Your task to perform on an android device: Go to the Calendar Pro app and create an event for fitness with yoga on August 10, 2023, for 30 minutes from 12:00 p.m. to 12:30 p.m. at the Gurugram location.
Image 0: 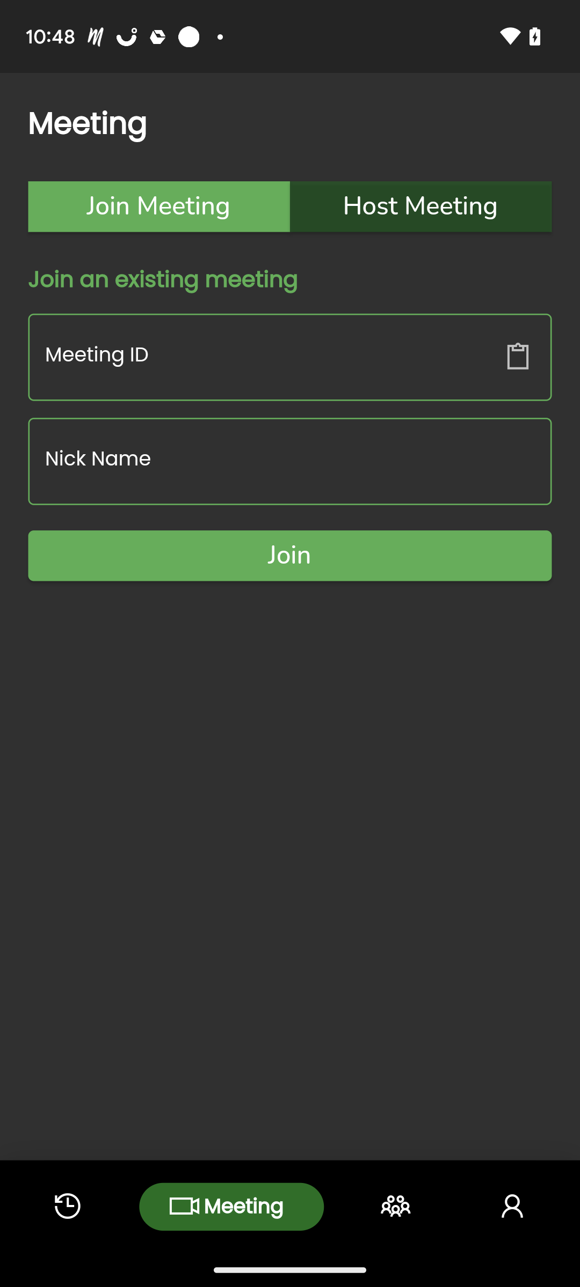
Open the Calendar Pro app.
Step 0: open app "Calendar Pro"
Image 3: 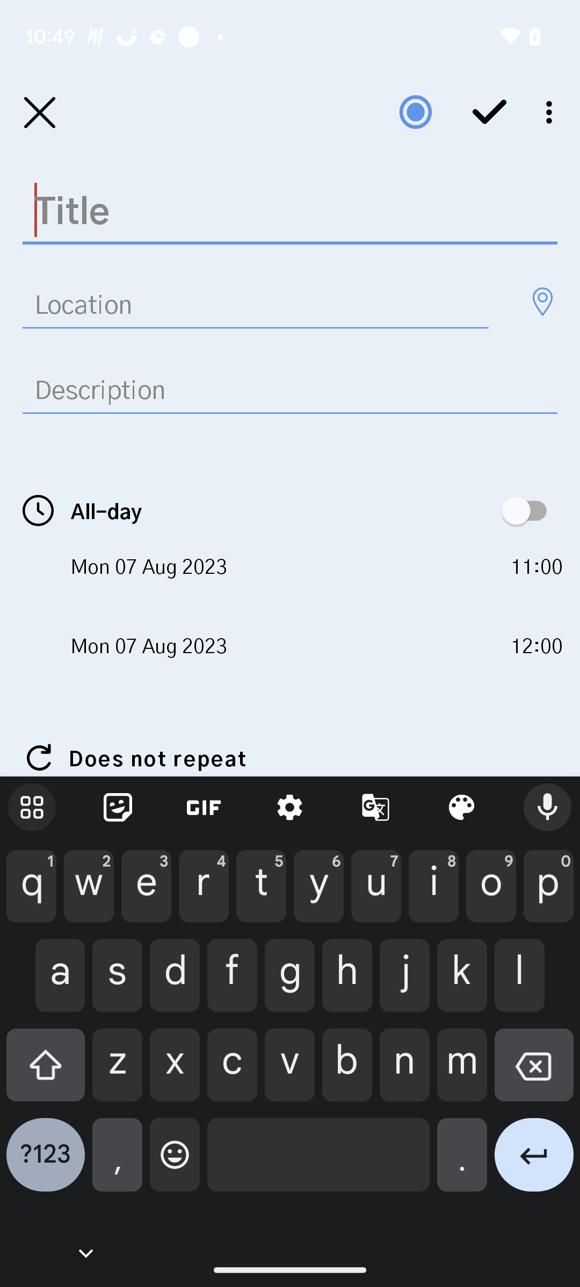
Type fitness with yoga in the title bar at the top.
Step 3: type "FITNESS WITH YOGA"
Image 4: 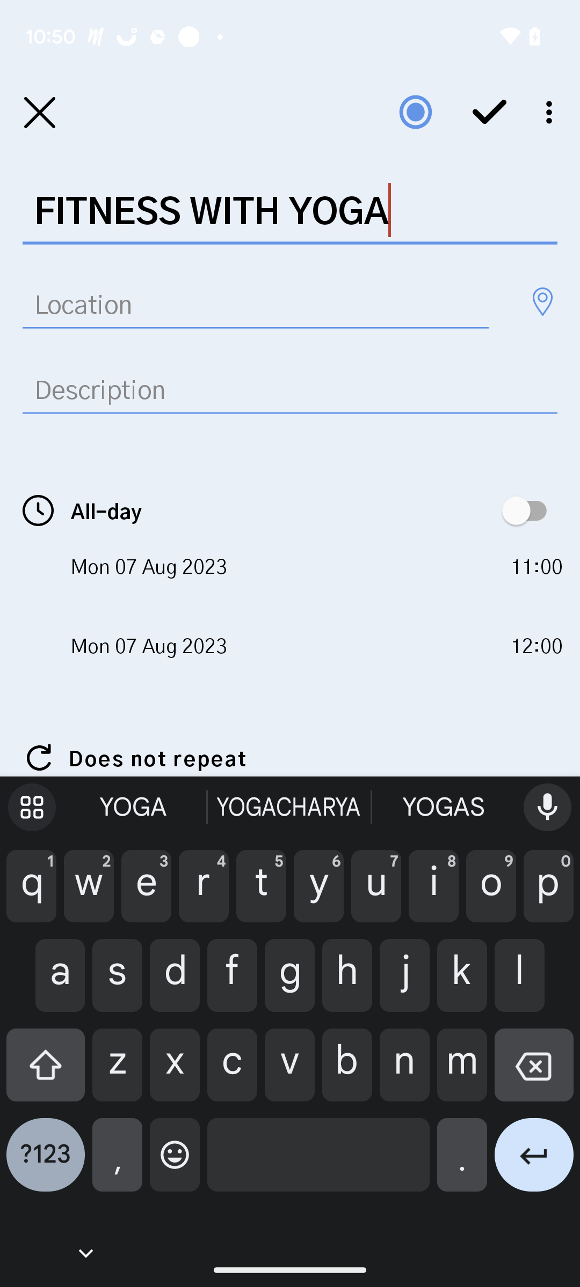
Click on the second row to add the location.
Step 4: click (256, 304)
Image 5: 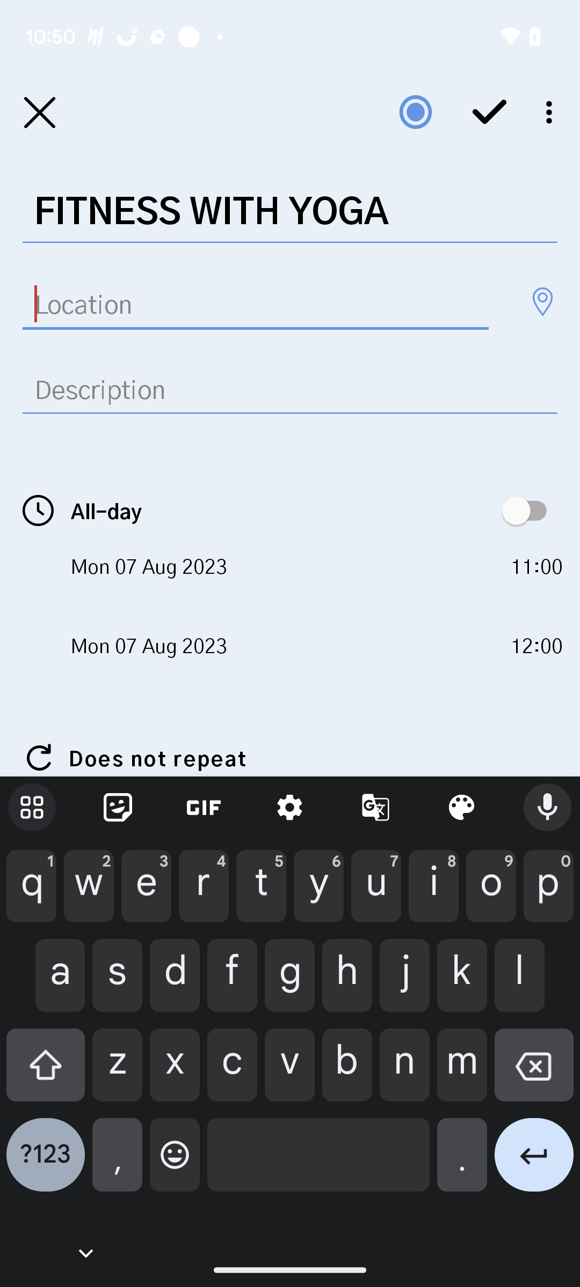
Type Gurugram in the location.
Step 5: type "GURUGRAM"
Image 6: 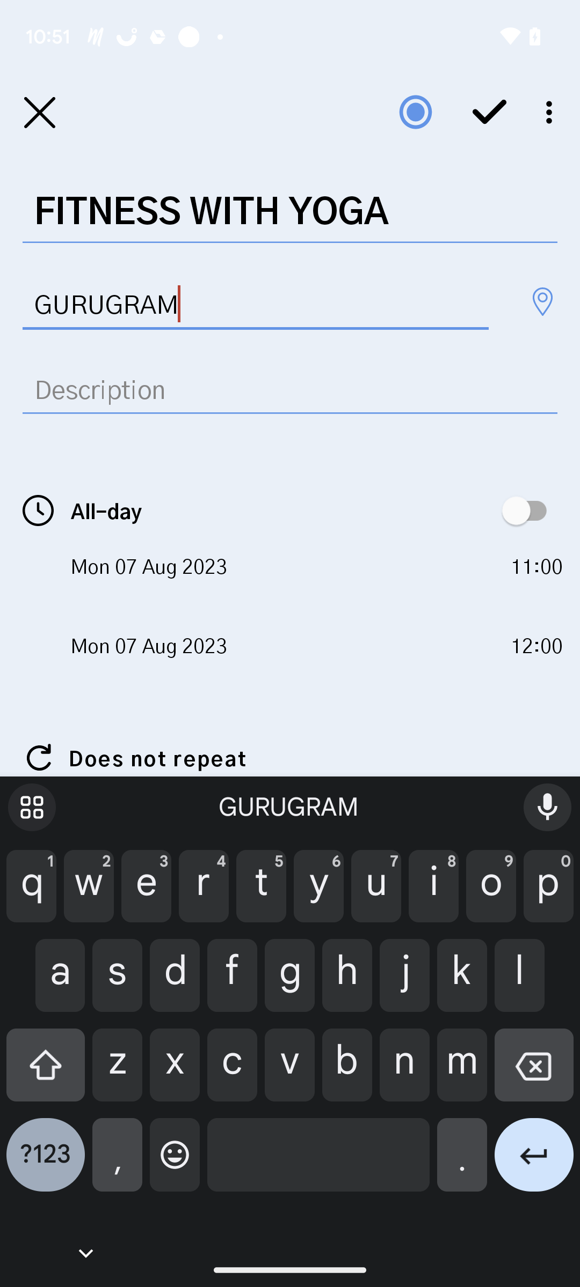
Click on the first date.
Step 6: click (281, 565)
Image 7: 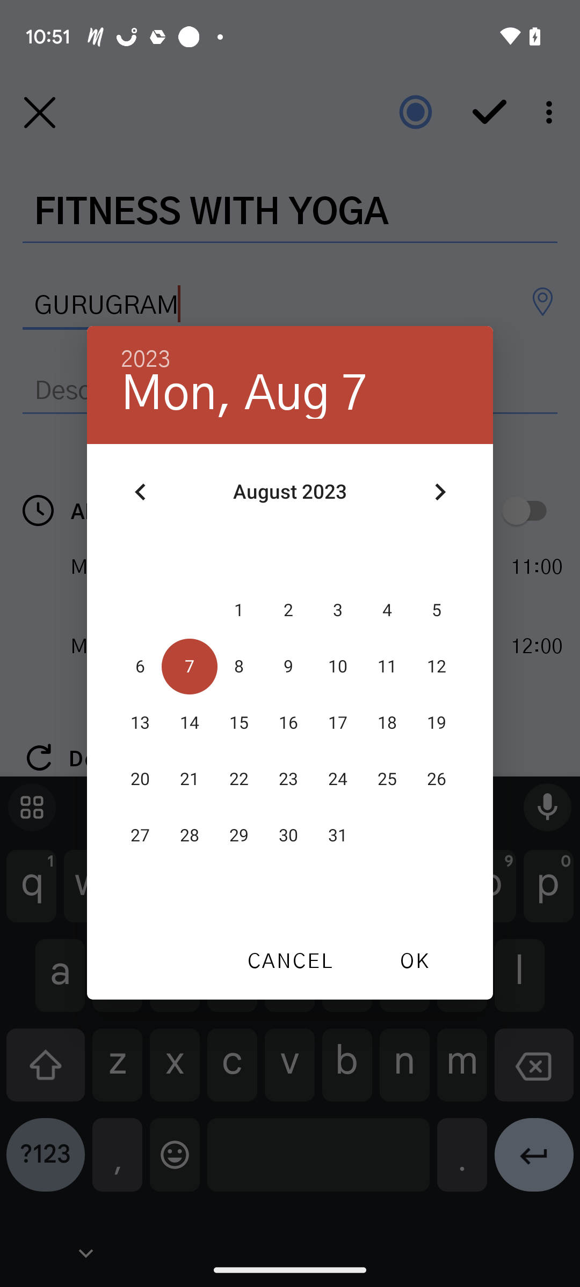
Select August 10th.
Step 7: click (338, 667)
Image 8: 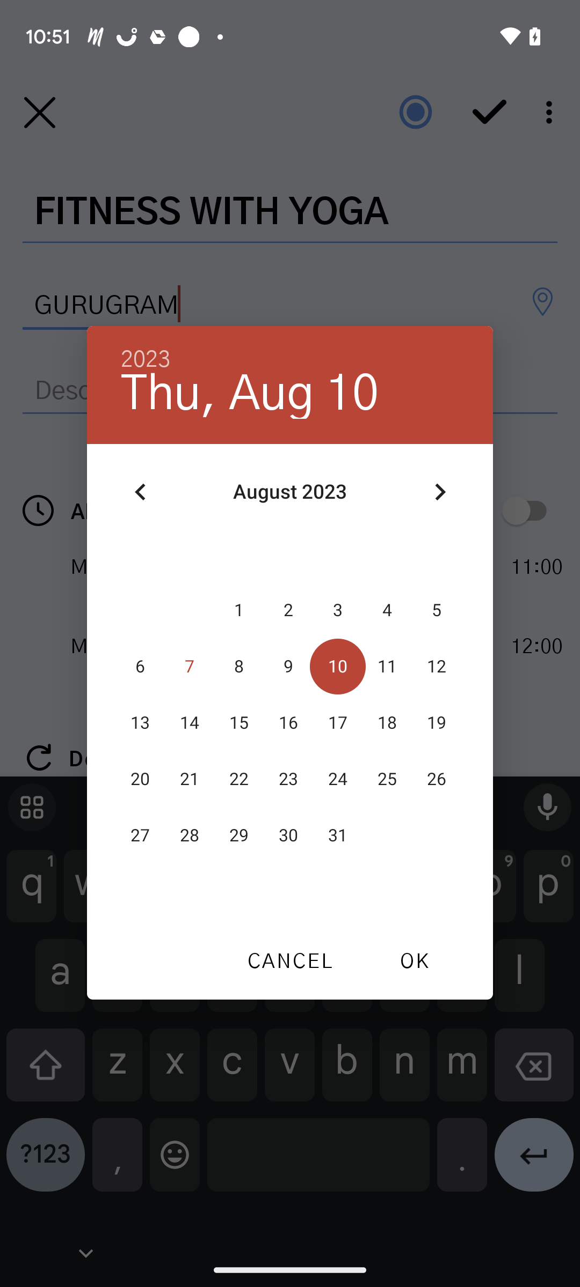
Click on OK at the bottom right of the calendar.
Step 8: click (414, 960)
Image 9: 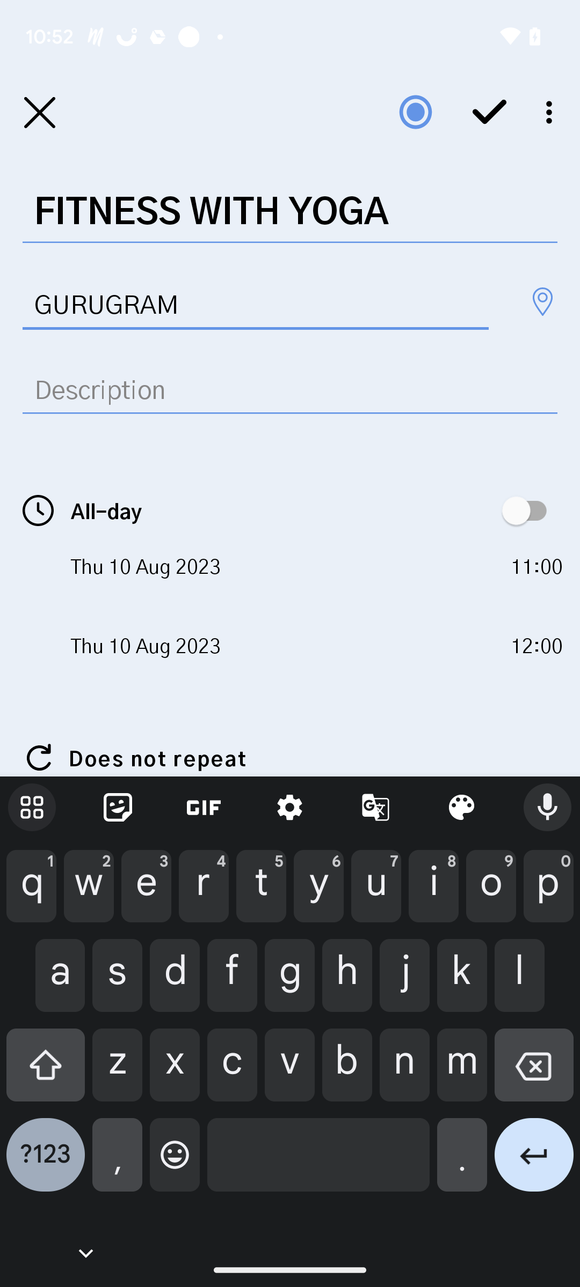
Click on the right side of the date to set the time.
Step 9: click (536, 565)
Image 10: 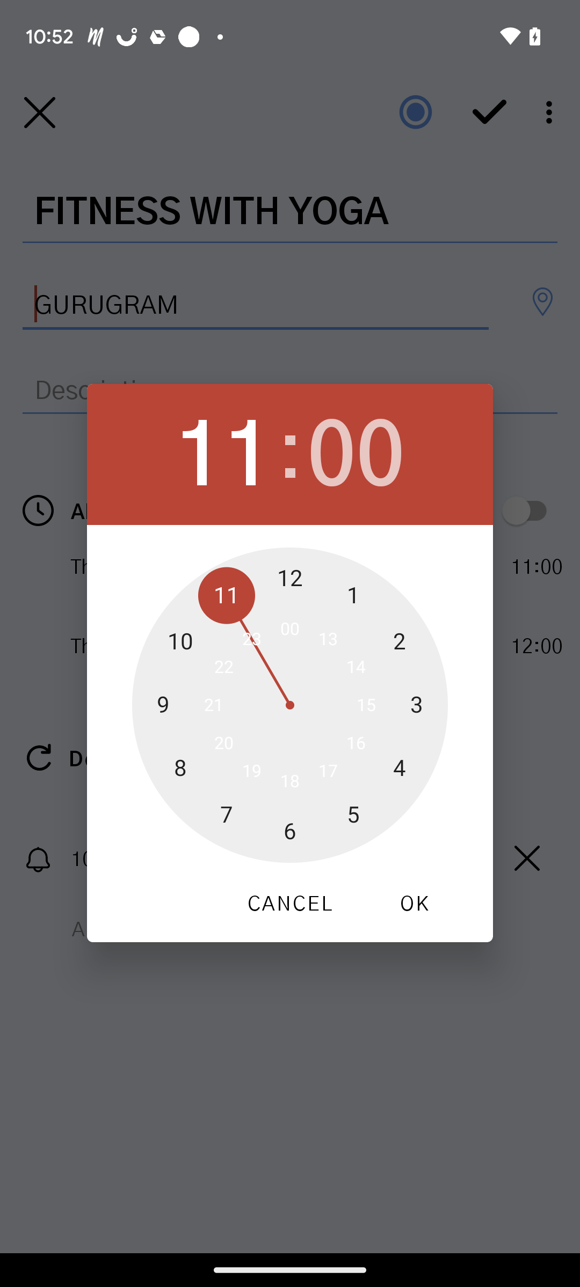
Set the time to 12:00.
Step 10: click (289, 579)
Image 11: 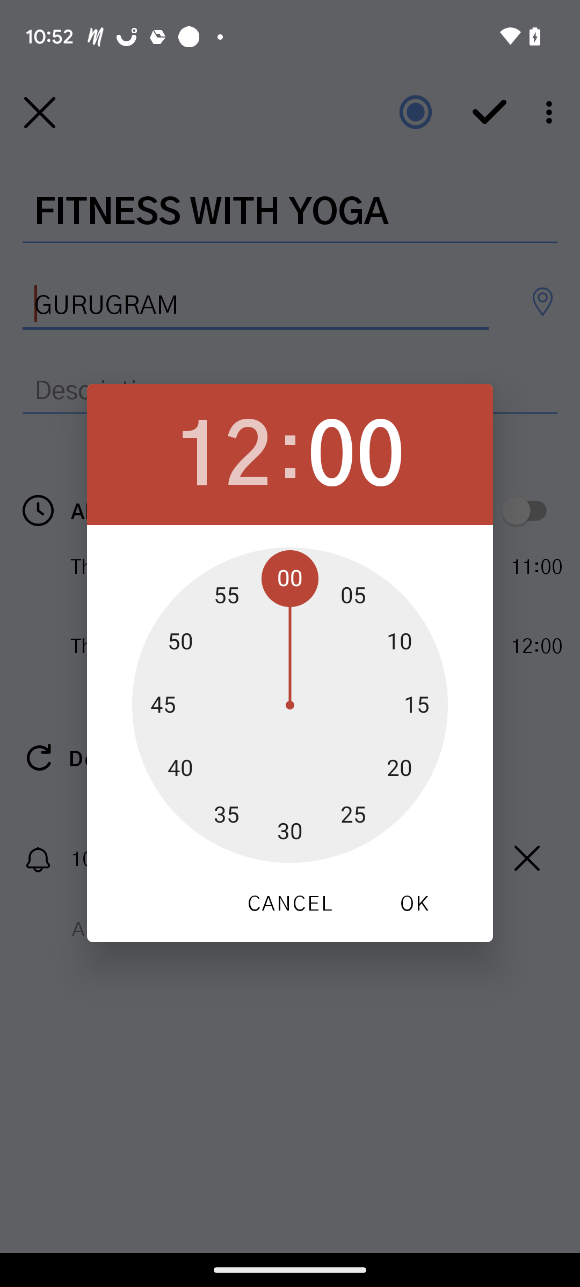
Set the time to 12:00.
Step 11: click (290, 578)
Image 12: 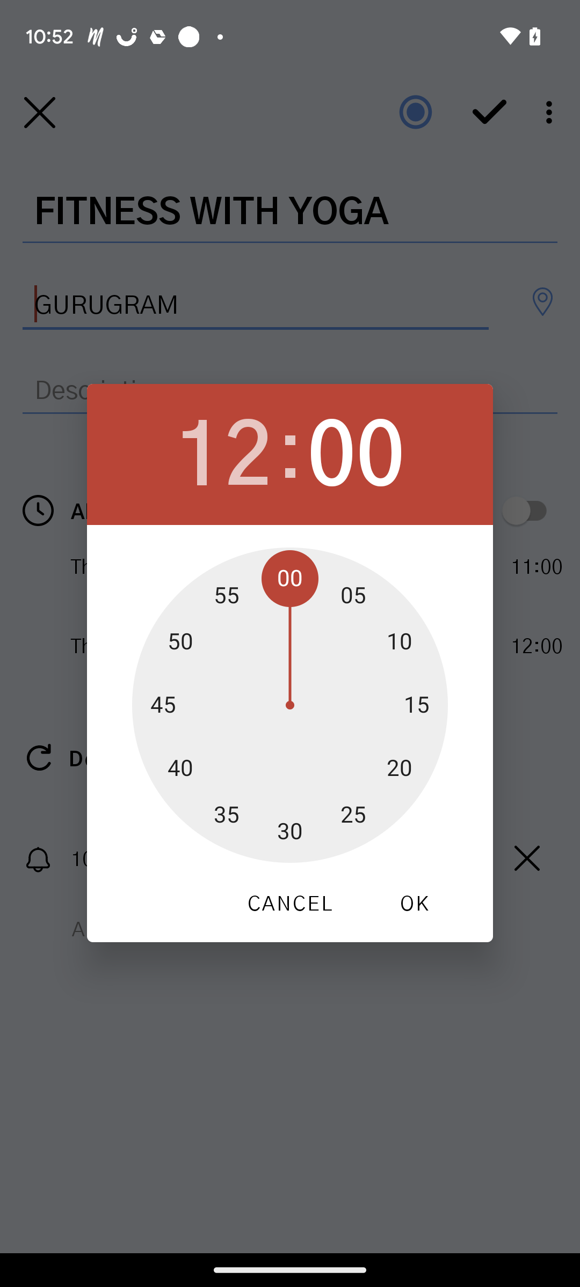
Click on OK at the bottom right of the clock.
Step 12: click (414, 903)
Image 13: 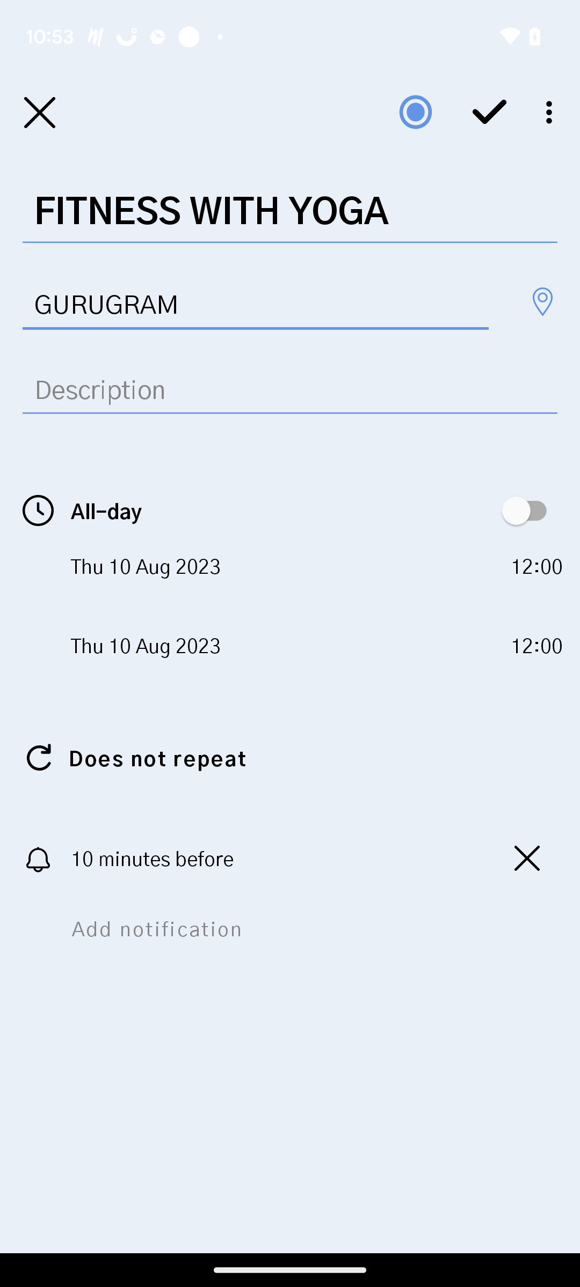
Click on second time just below the first time.
Step 13: click (536, 645)
Image 14: 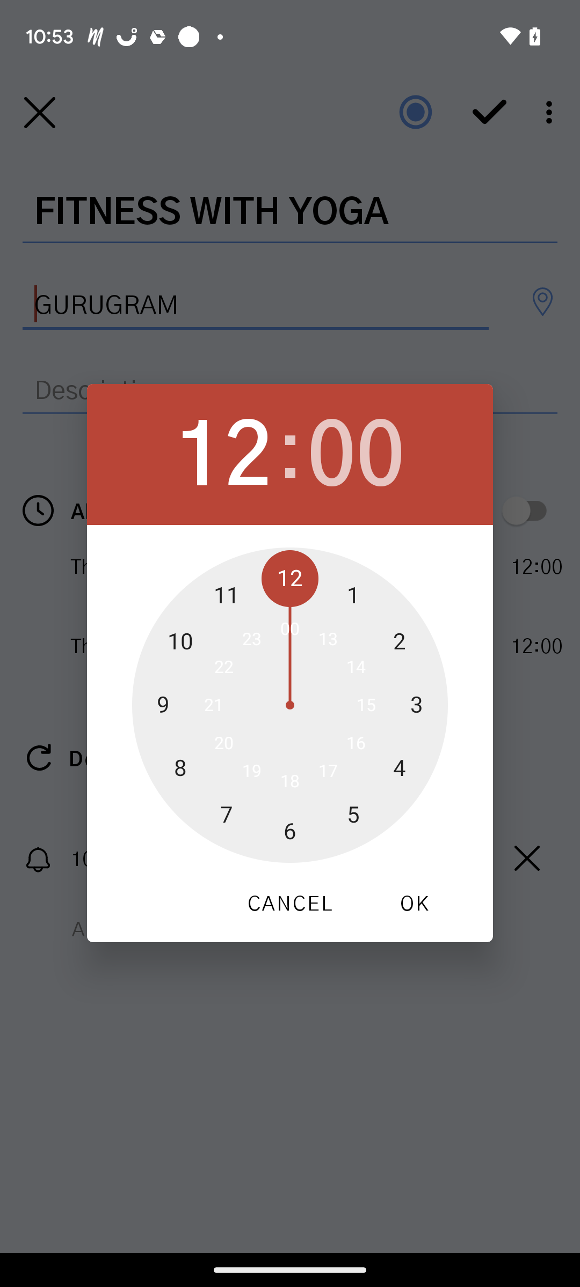
Set the time to 12:30 p.m.
Step 14: click (289, 579)
Image 15: 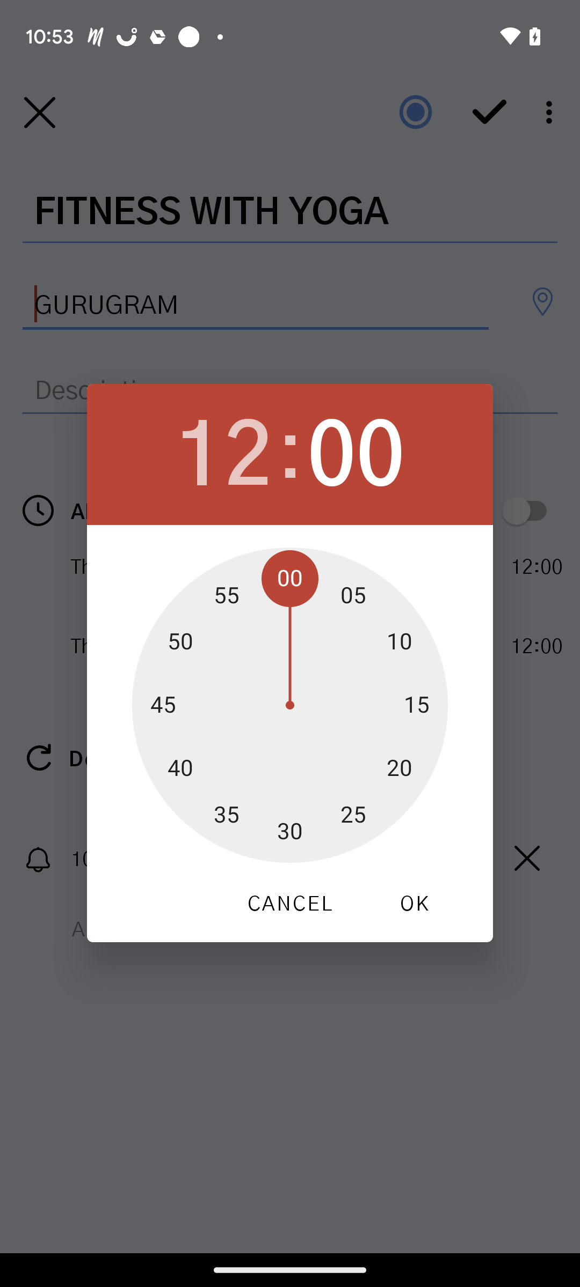
Set the time to 12:30 p.m.
Step 15: click (289, 832)
Image 16: 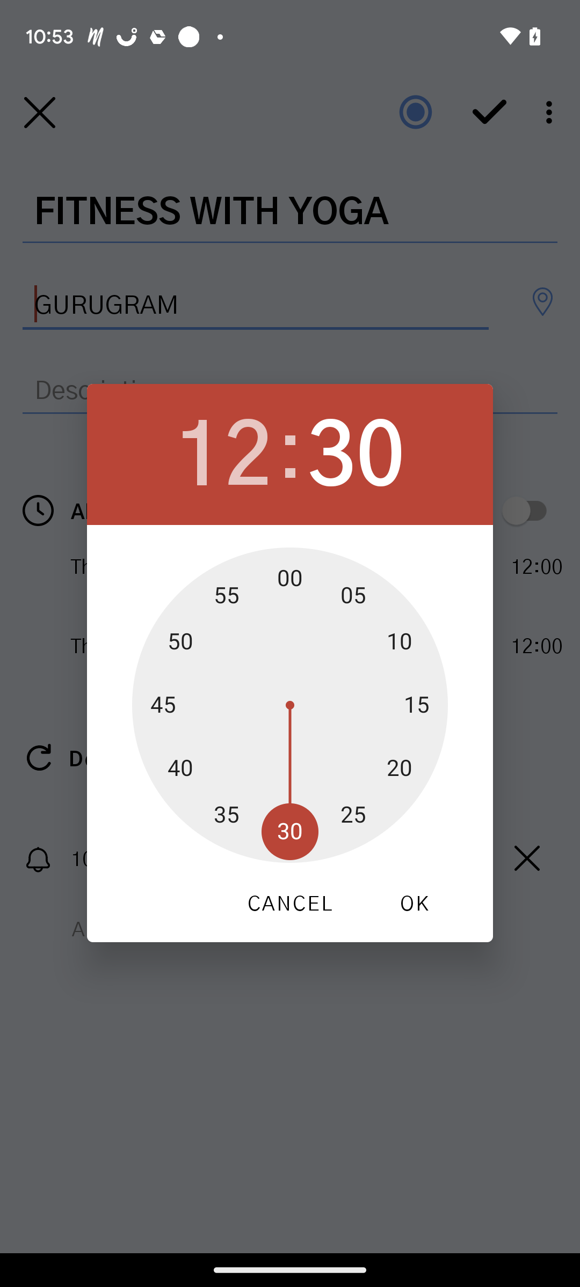
Click on OK at the bottom right of the clock.
Step 16: click (414, 903)